Your task to perform on an android device: Make a cerebra research name file offline.
Image 0: 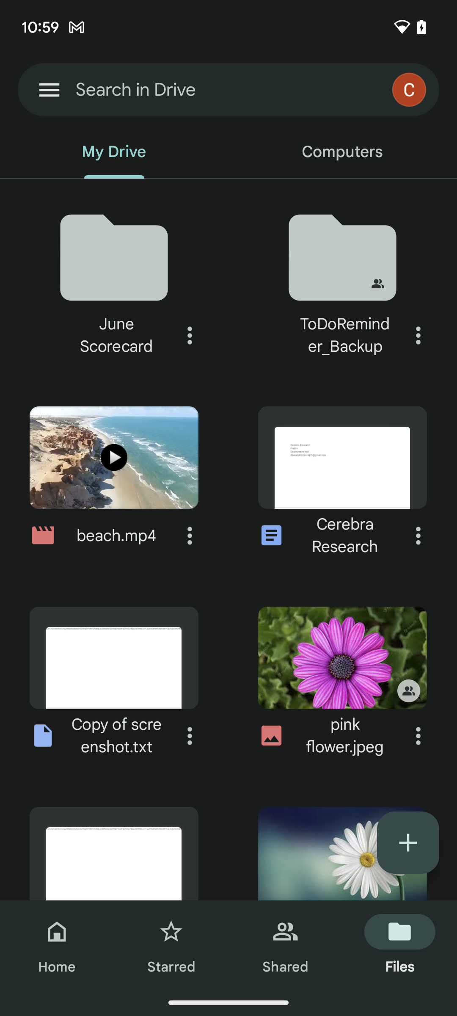
Click on the three dots next to the file name cerebra research
Step 0: click (418, 536)
Image 1: 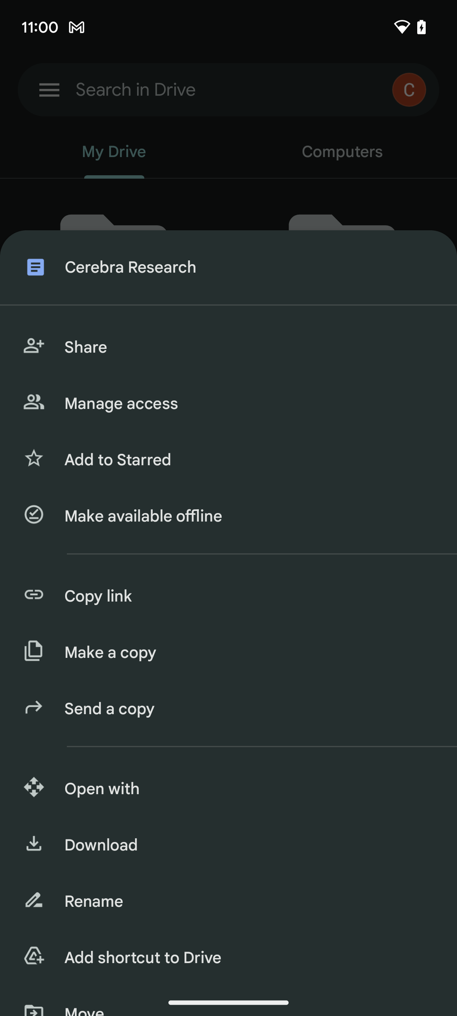
Click on the make a available offline option in the drawer
Step 1: click (247, 516)